Your task to perform on an android device: Choose shoulder and back beginner workout program in the home workout app.
Image 0: 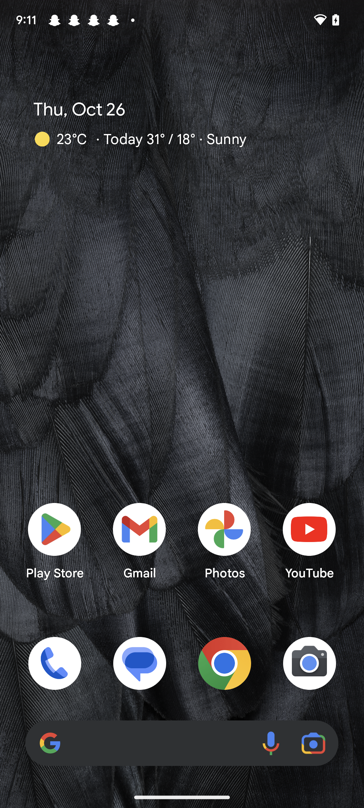
Open the home workout app.
Step 0: open app "Home Workout"
Image 1: 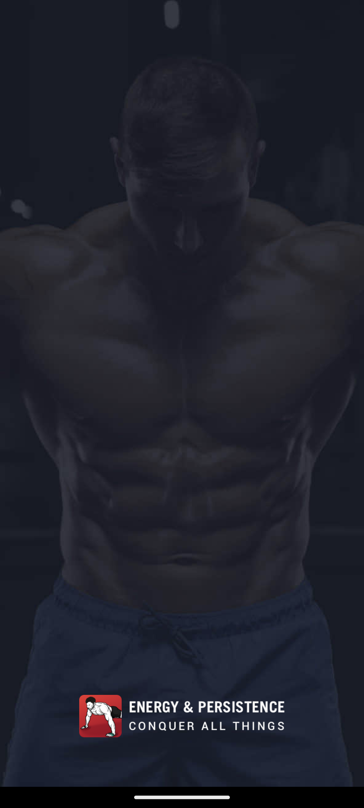
Open the home workout app.
Step 1: wait
Image 2: 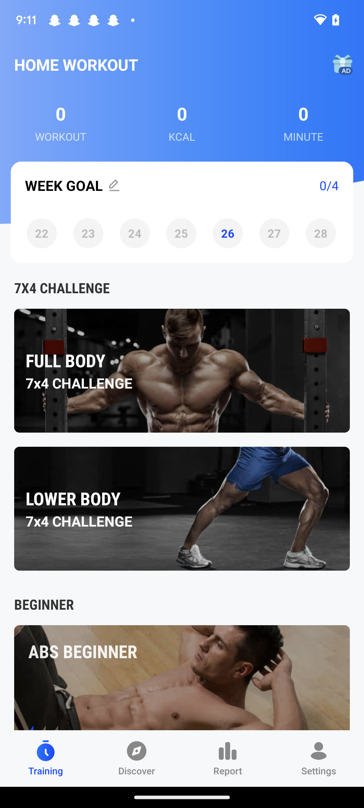
Scroll up
Step 2: scroll down
Image 3: 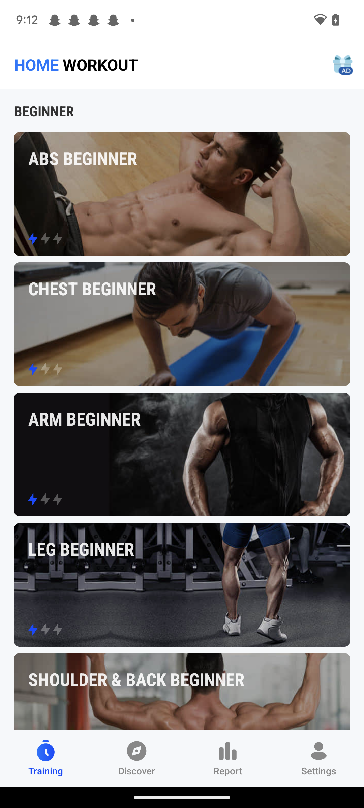
Click on shoulder and back beginner at the bottom of the screen.
Step 3: click (117, 694)
Image 4: 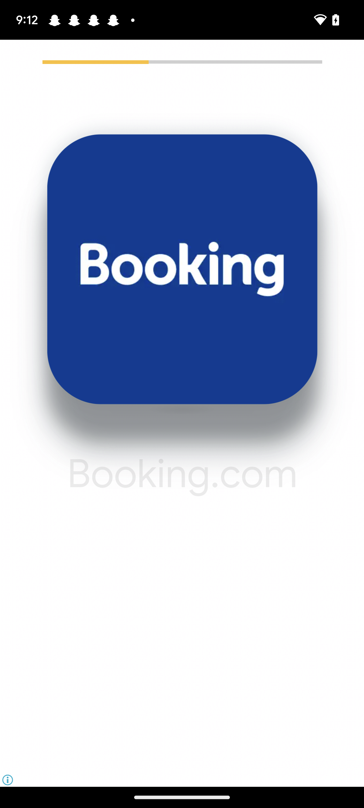
Click on shoulder and back beginner at the bottom of the screen.
Step 4: wait
Image 5: 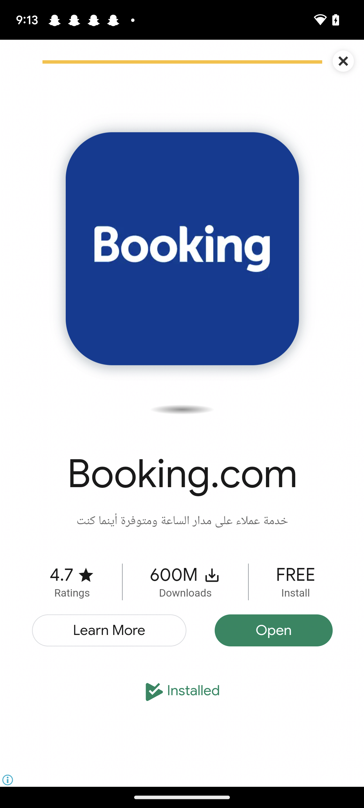
Click on shoulder and back beginner at the bottom of the screen.
Step 5: click (342, 70)